Your task to perform on an android device: I decided to read my favorite book, The Martian by Andy Weir, which I downloaded on my phone as a pdf file, so open the pdf file The Martian by Andy Weir in the PDF Extra app.
Image 0: 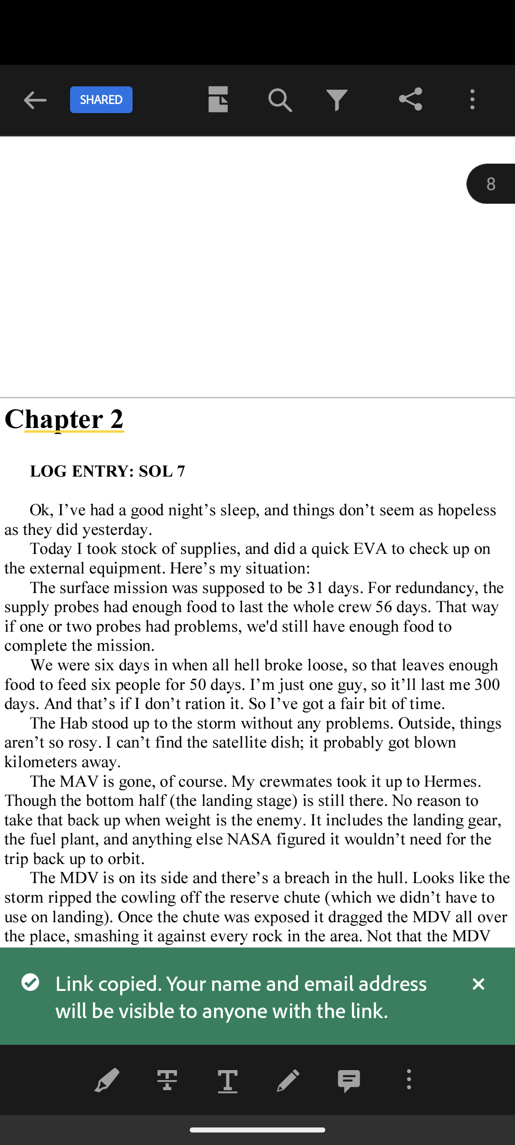
Open the PDF Extra app.
Step 0: open app "PDF Extra"
Image 1: 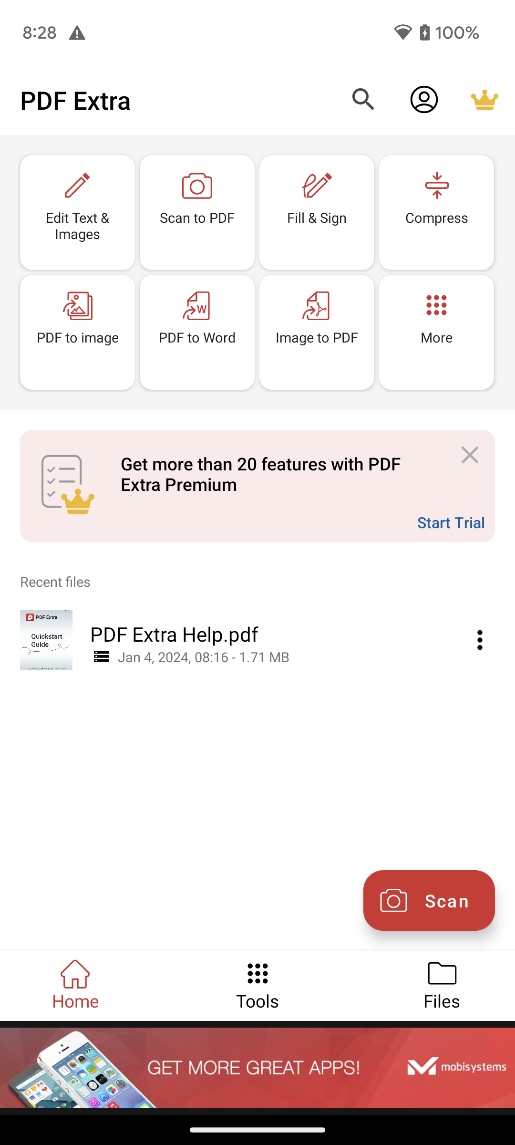
Click on the Files tab to open this file.
Step 1: click (441, 973)
Image 2: 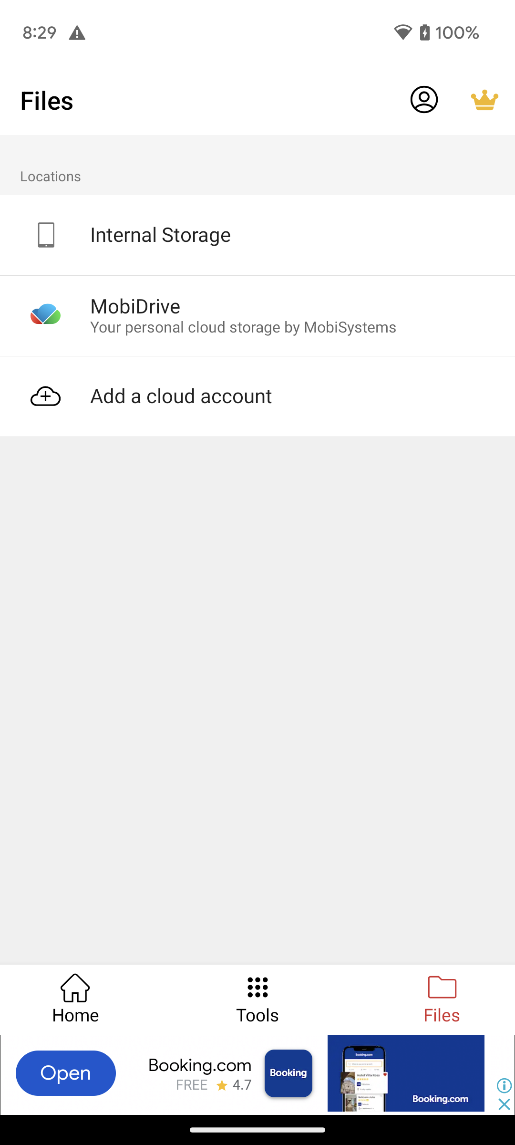
Click on the Internal Storage option to view this file.
Step 2: click (160, 235)
Image 3: 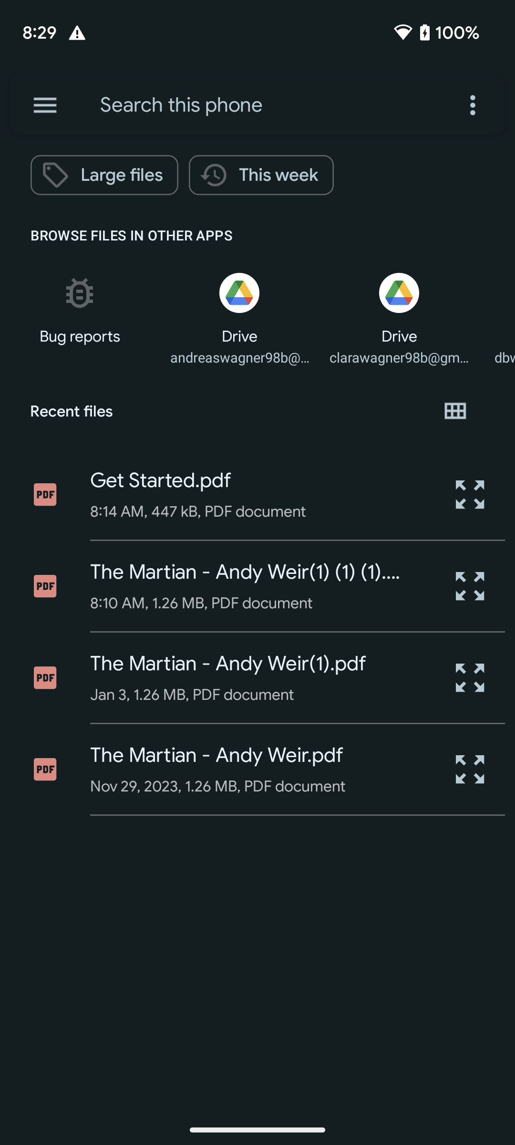
Click on the pdf file The Martian - Andy Weir to open this file.
Step 3: click (216, 755)
Image 4: 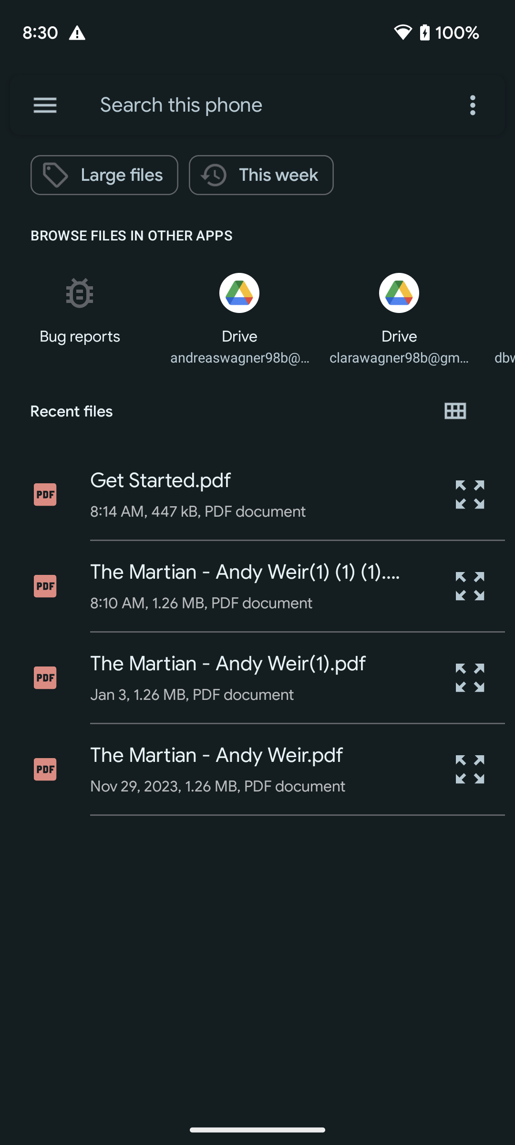
Click on the pdf file The Martian - Andy Weir to open this file.
Step 4: wait